Your task to perform on an android device: I will watch the video of the mocktail trio on the Bigoven app.
Image 0: 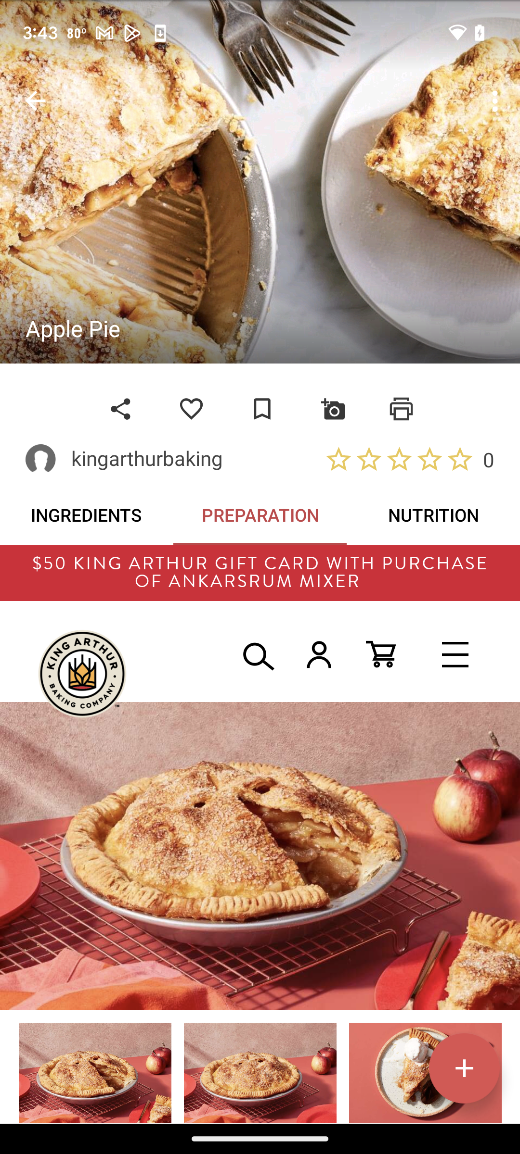
Go back
Step 0: press back button
Image 2: 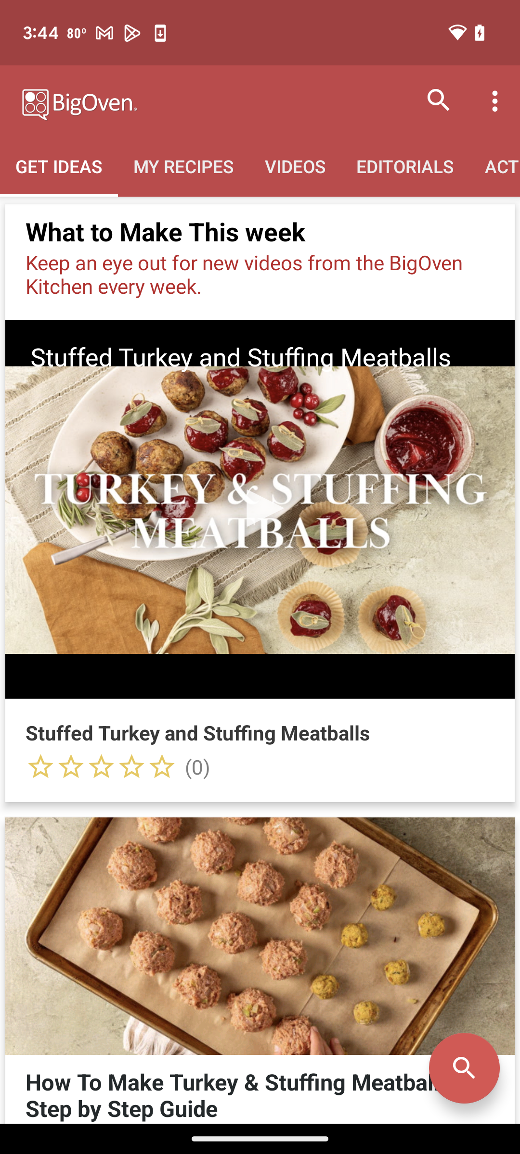
Click on the search icon
Step 2: click (260, 1089)
Image 3: 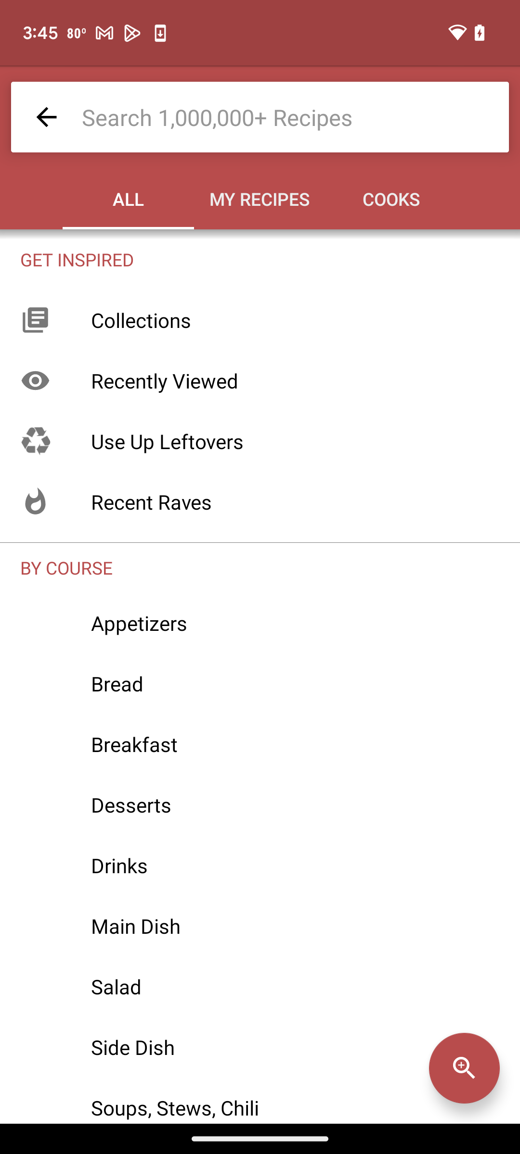
Click on Drinks
Step 3: click (275, 865)
Image 4: 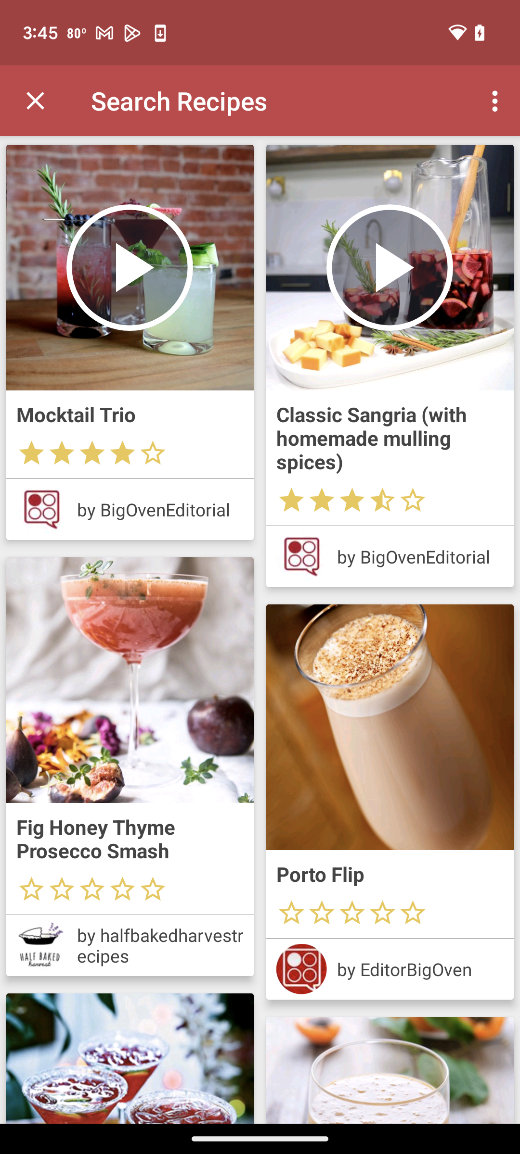
Click on Mocktail trio
Step 4: click (130, 267)
Image 5: 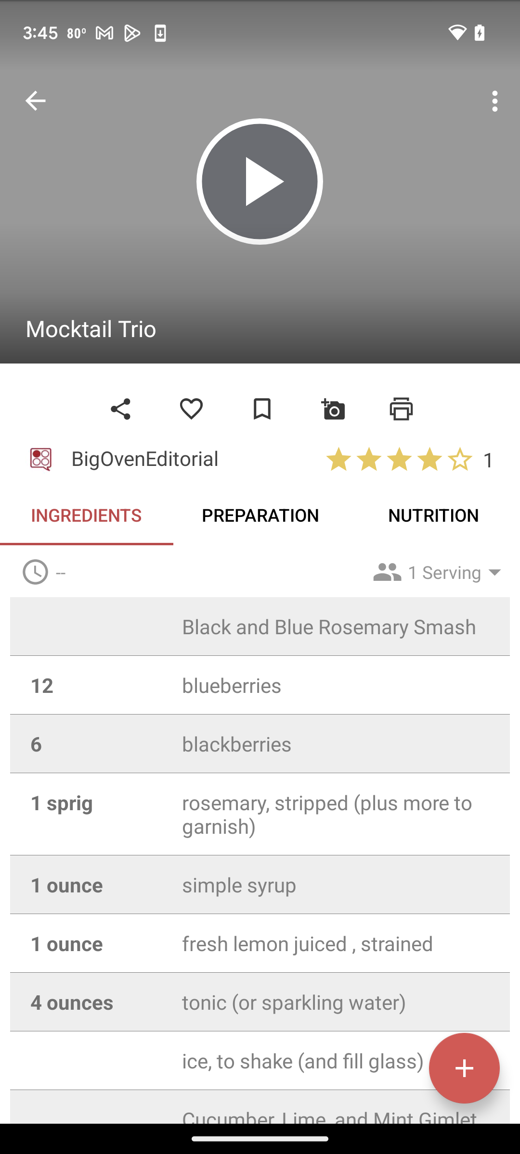
Click on Mocktail trio
Step 5: click (260, 181)
Image 6: 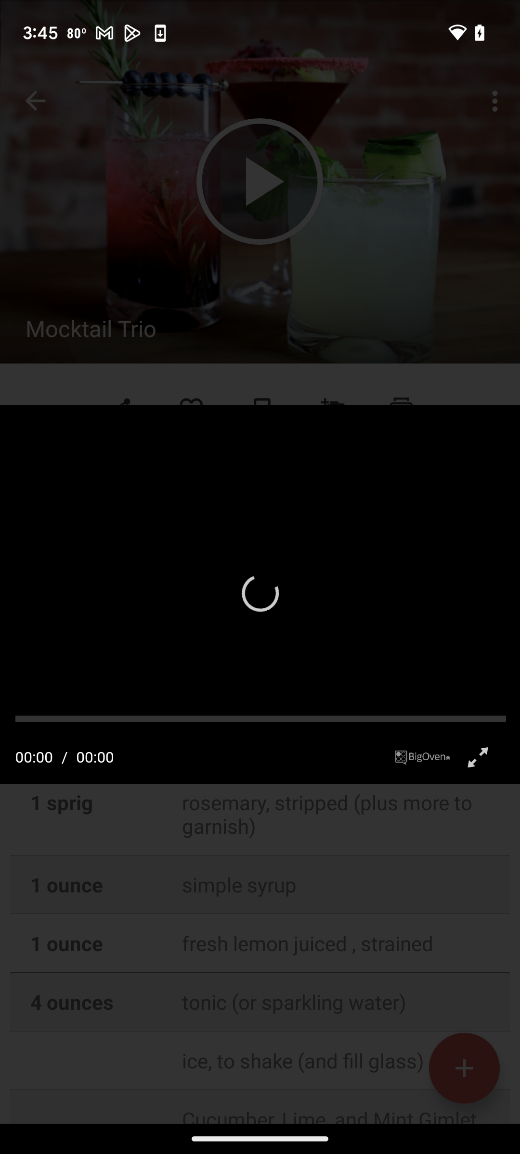
Click on Mocktail trio
Step 6: wait